Your task to perform on an android device: View the WMNS nike blazer low platform classic casual shoes
Image 0: 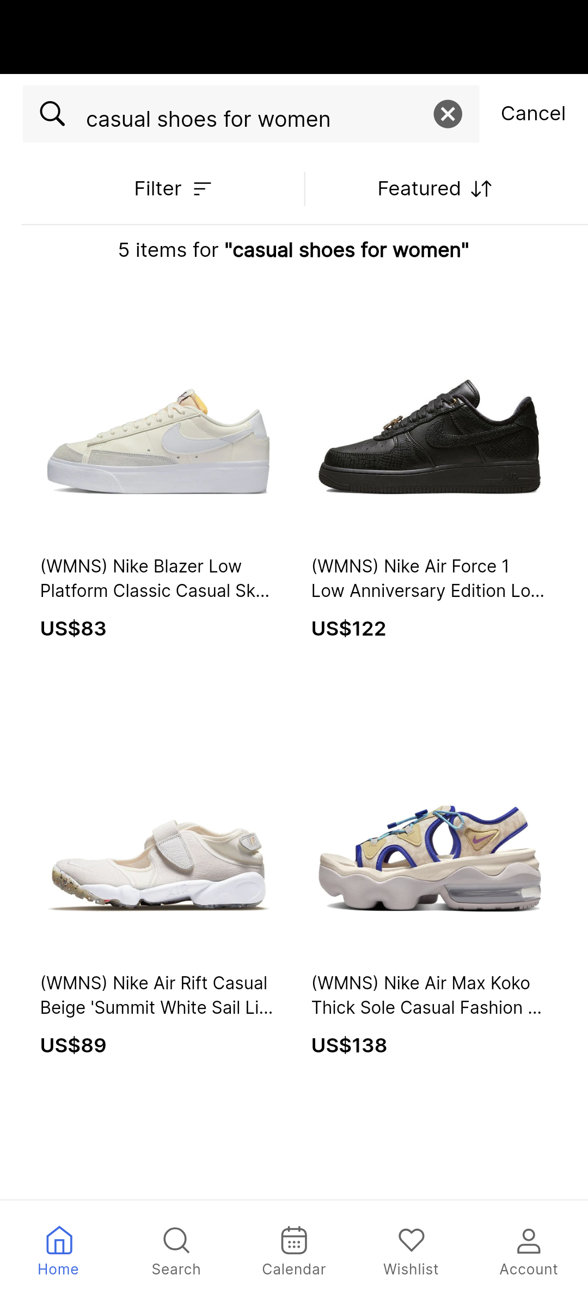
Tap on theWMNS nike blazer low platform classic casual shoes
Step 0: click (158, 483)
Image 1: 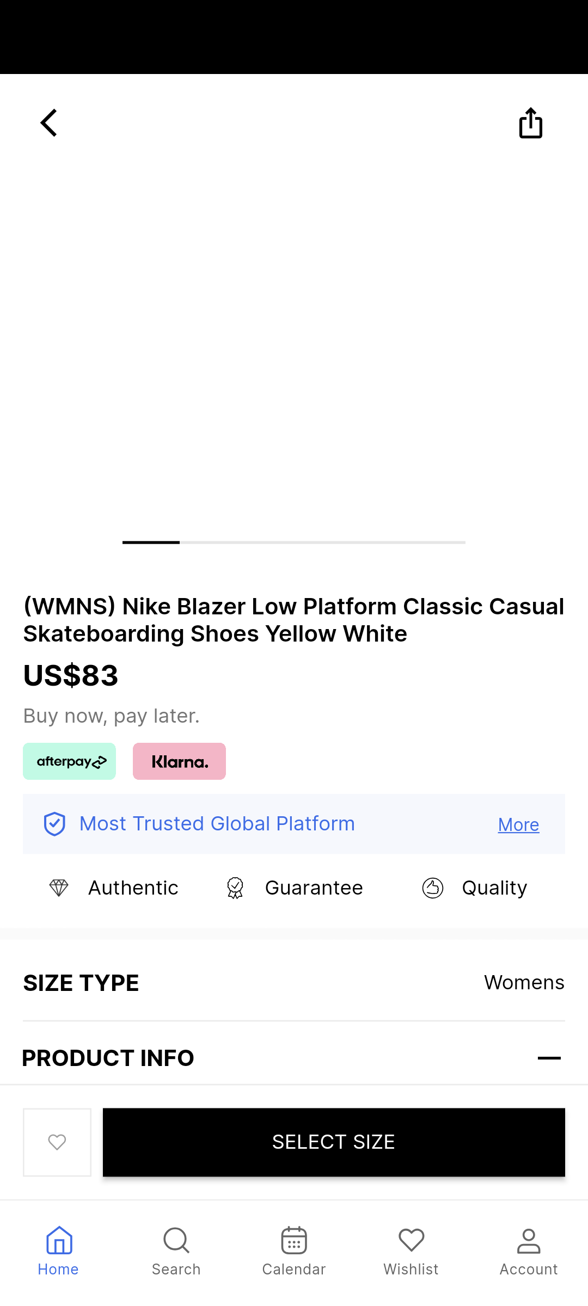
Tap on theWMNS nike blazer low platform classic casual shoes
Step 1: wait
Image 2: 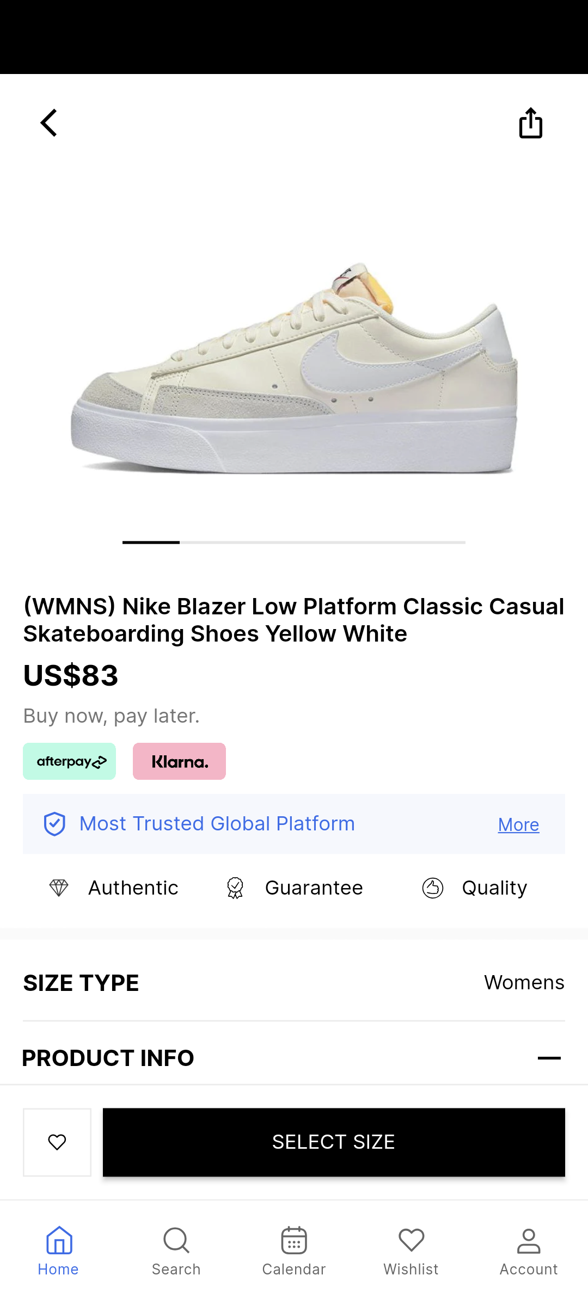
Swipe up to view more details
Step 2: scroll down